Your task to perform on an android device: Let's review the one-pot pasta recipe as "really great."
Image 0: 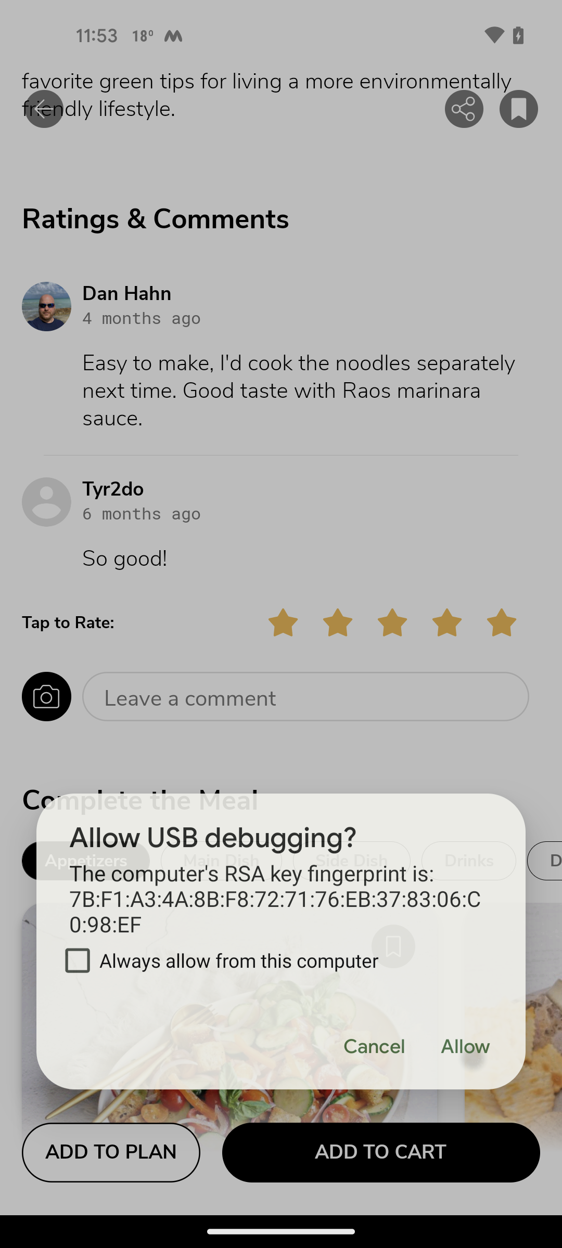
Click on Comment box.
Step 0: click (305, 696)
Image 1: 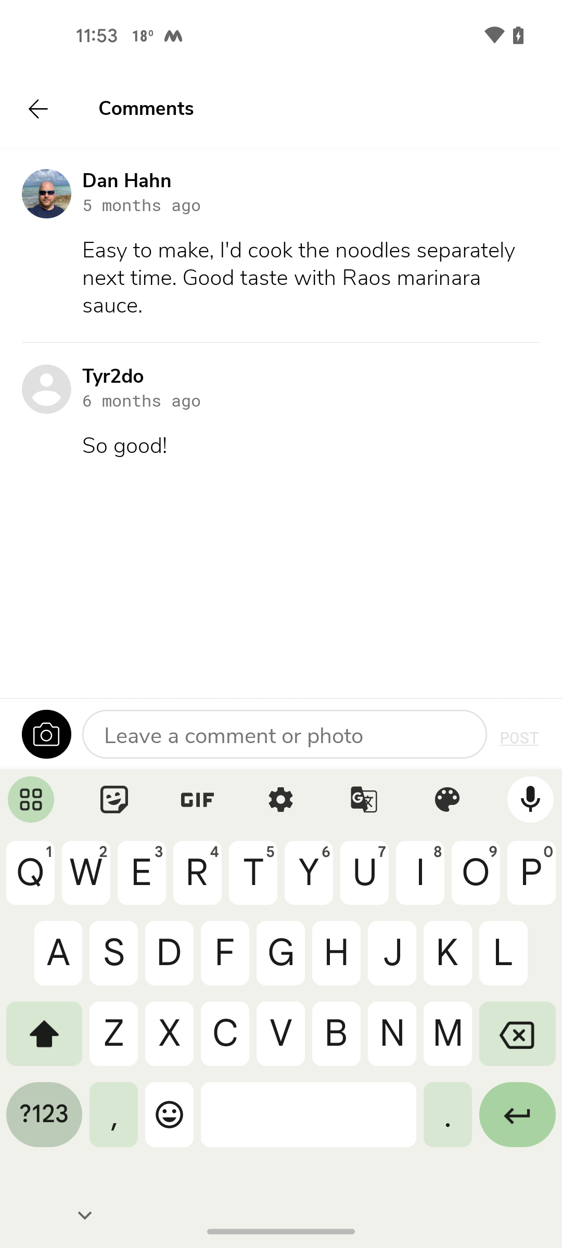
Type "Really great" comment.
Step 1: type "Really great."
Image 2: 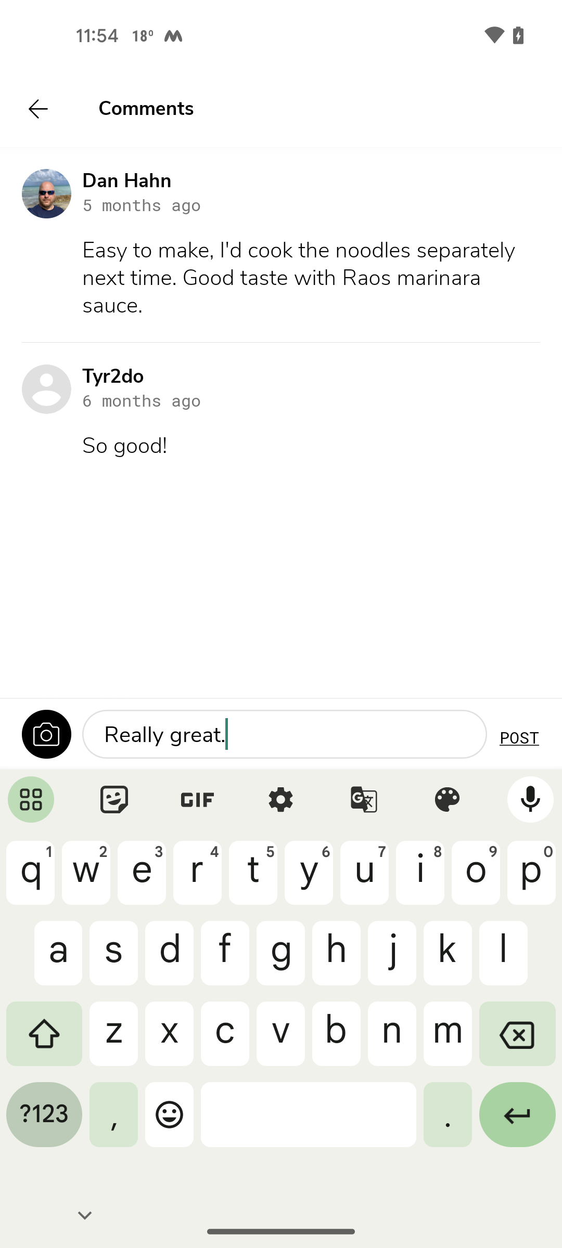
Click on post button.
Step 2: click (519, 737)